Your task to perform on an android device: Start the  Hindi lesson
Image 0: 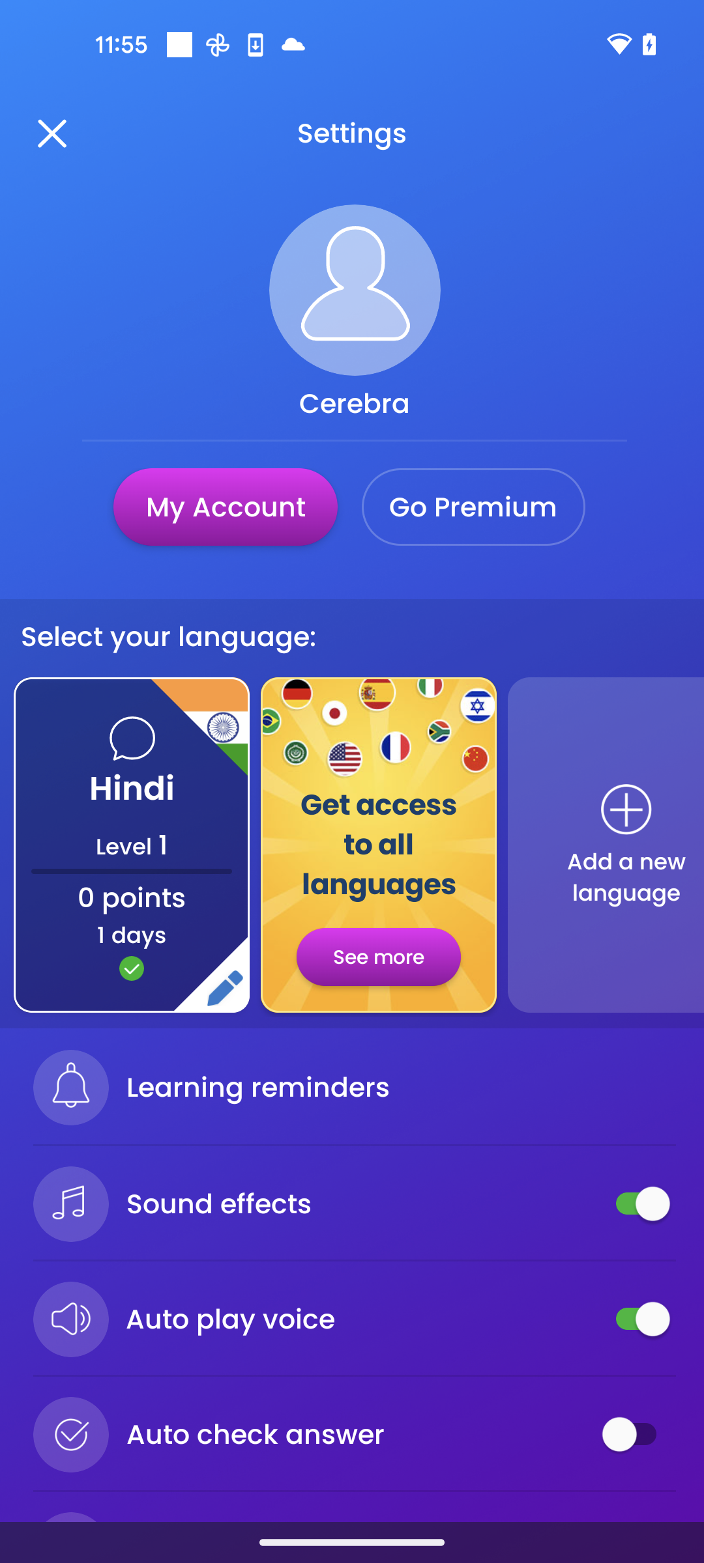
go back to home page
Step 0: press back button
Image 1: 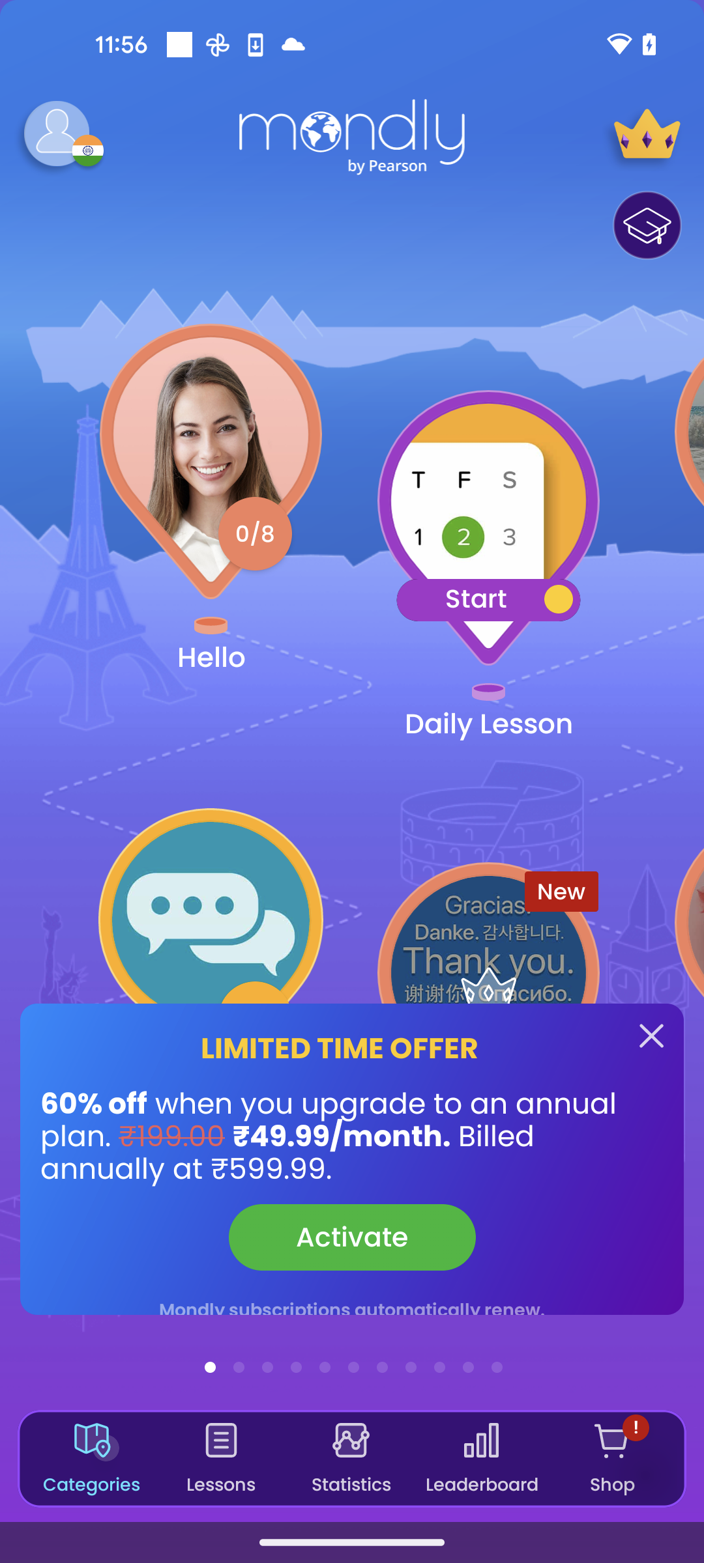
Click on Start daily lesson
Step 1: click (488, 528)
Image 2: 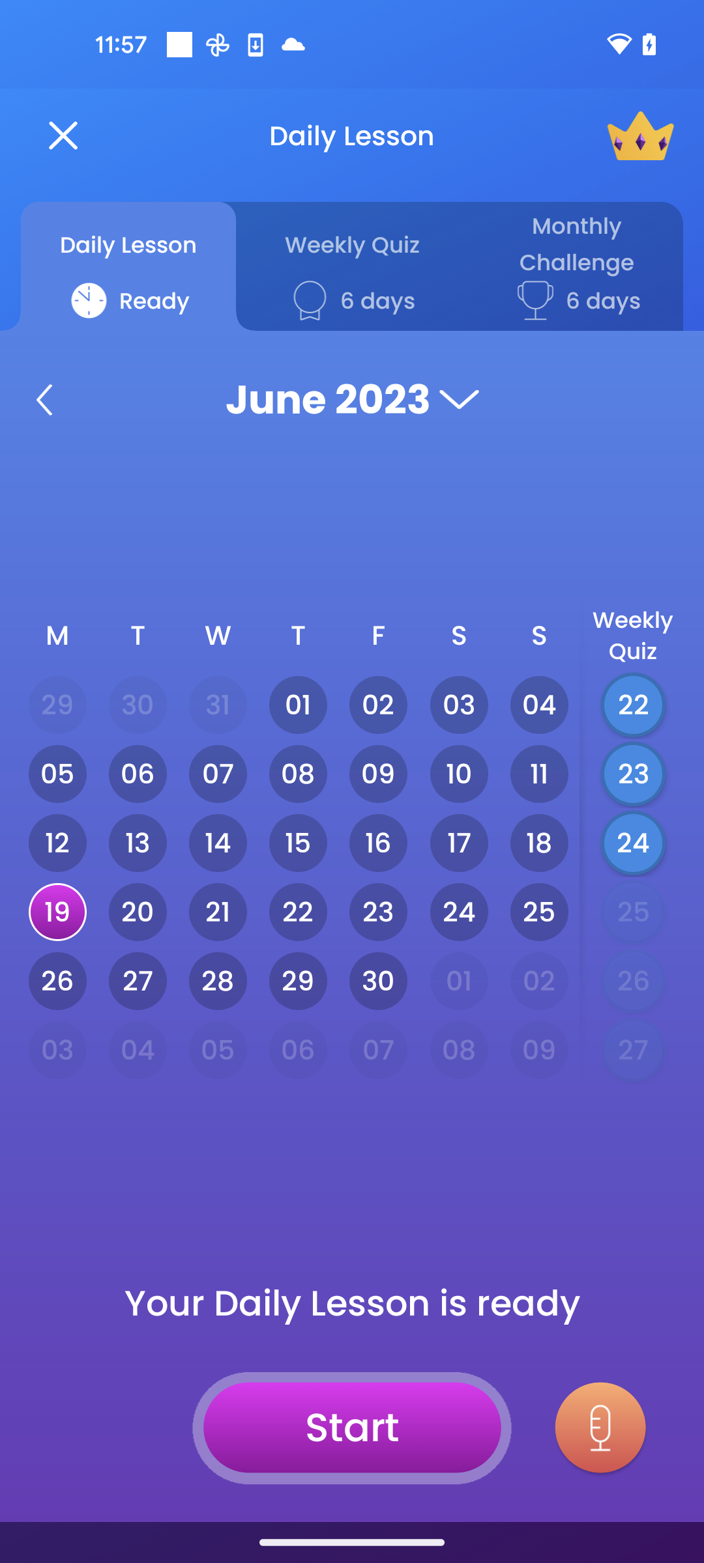
click on the Start button on the bottom of screen
Step 2: click (352, 1428)